Your task to perform on an android device: View the Reviews of “LEFUS MEN’S Waterproof Golf shoes” for me on the Temu app.
Image 0: 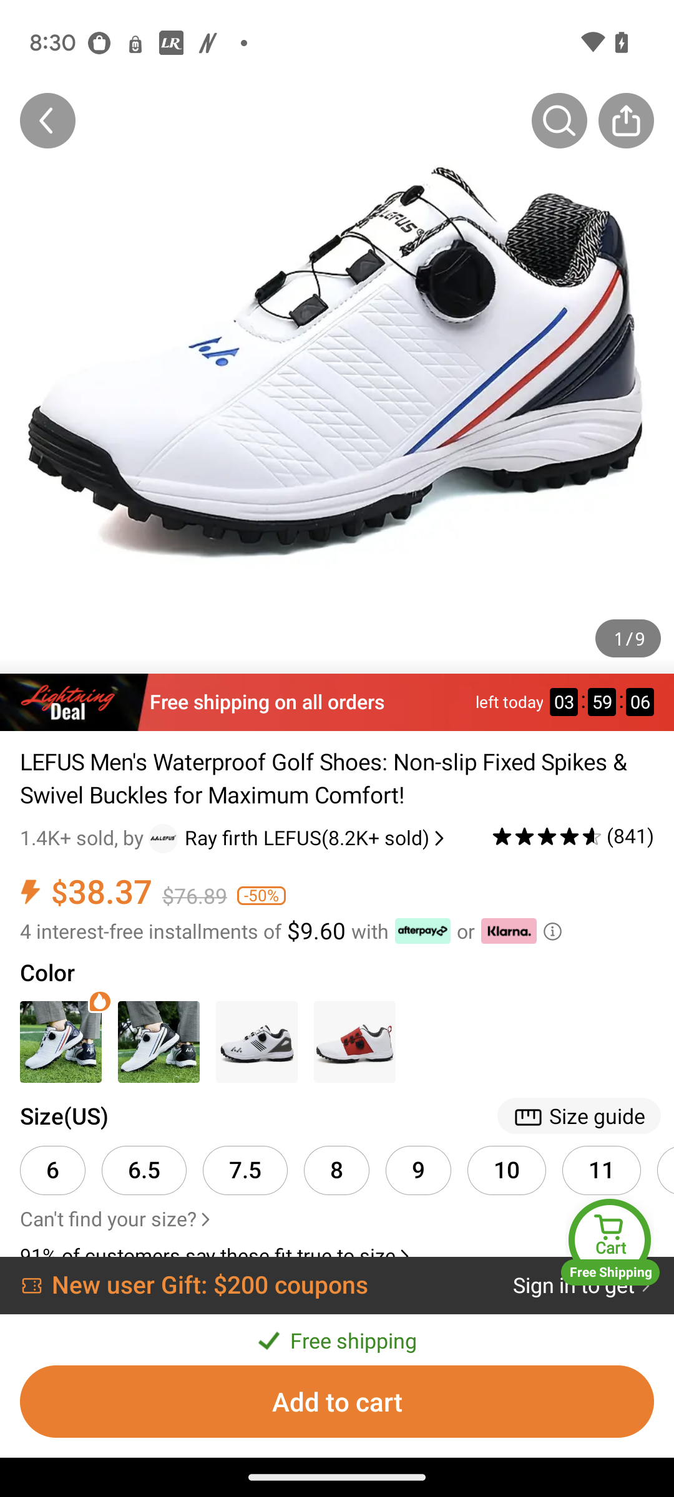
Scroll up
Step 0: scroll down
Image 1: 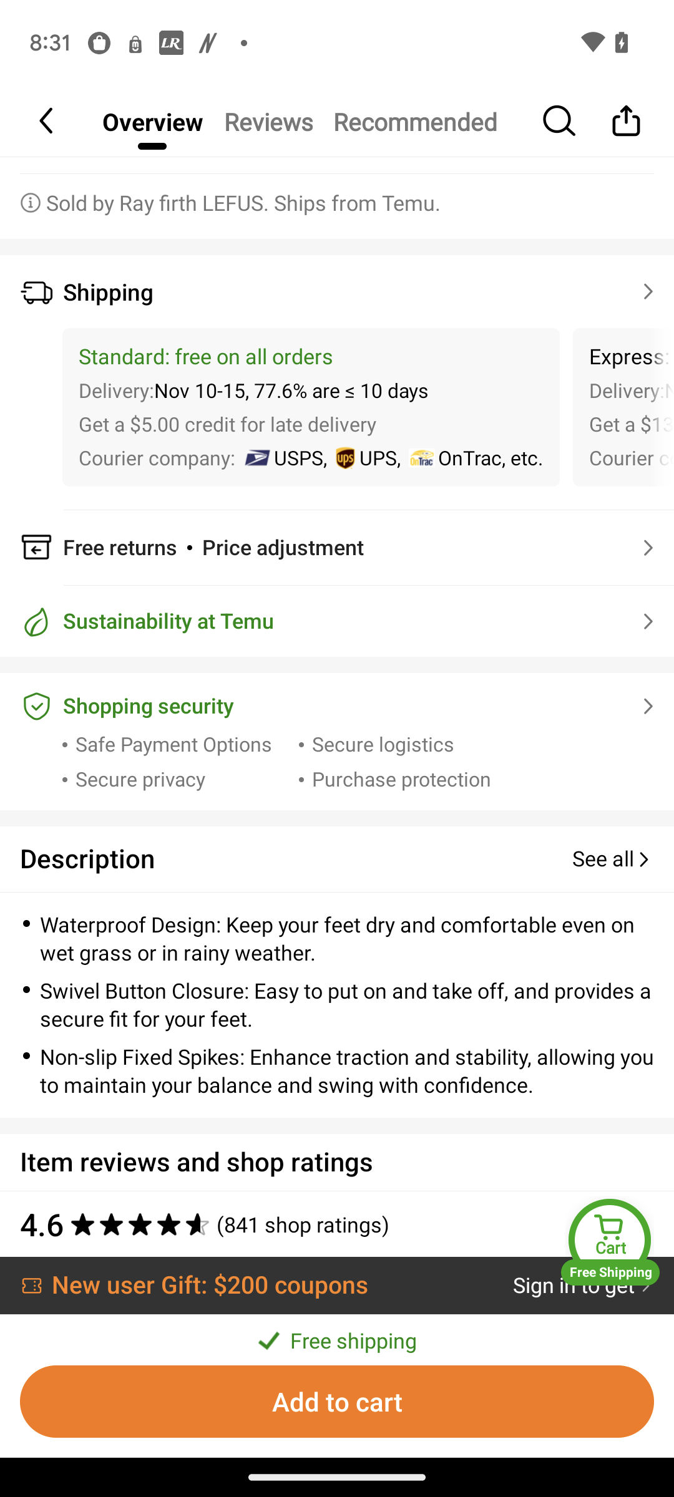
Scroll up
Step 1: scroll down